Your task to perform on an android device: Open the Keep Notes app and select the jumba class reminder, and mark it as completed.
Image 0: 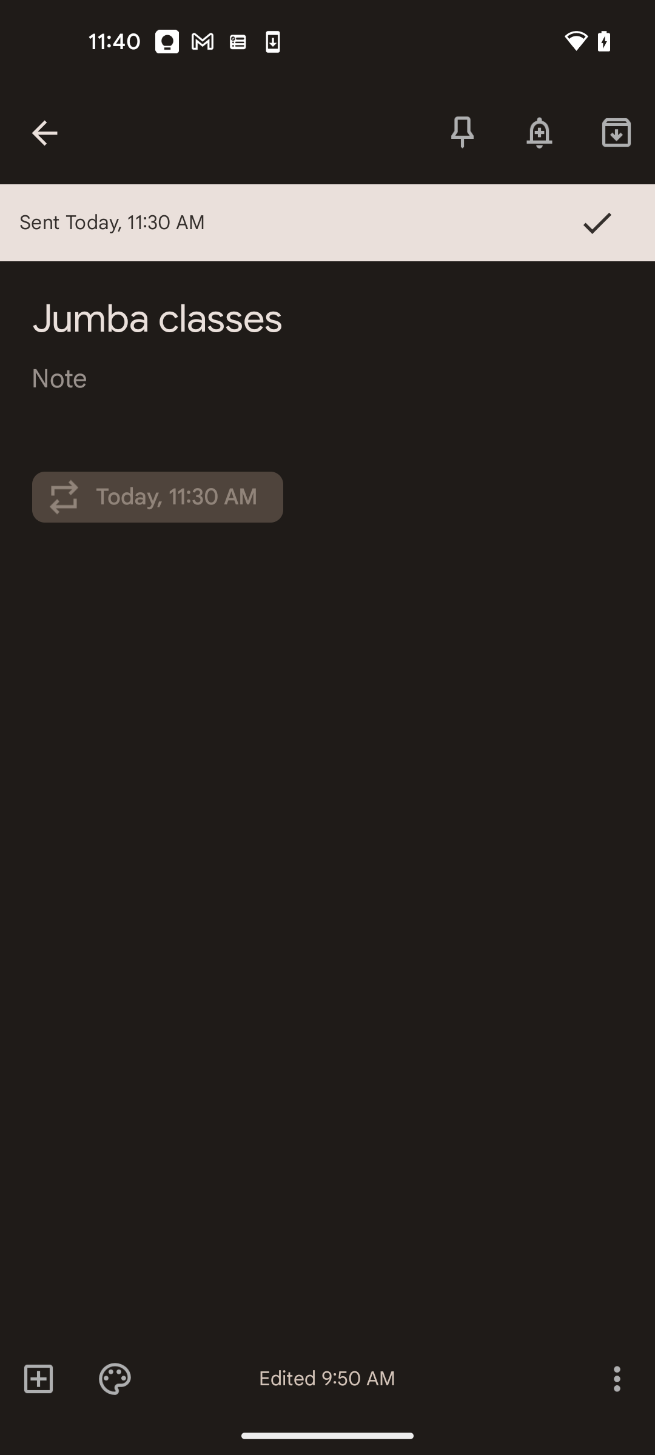
Tap on the back arrow icon at the top left corner of the screen
Step 0: click (44, 133)
Image 1: 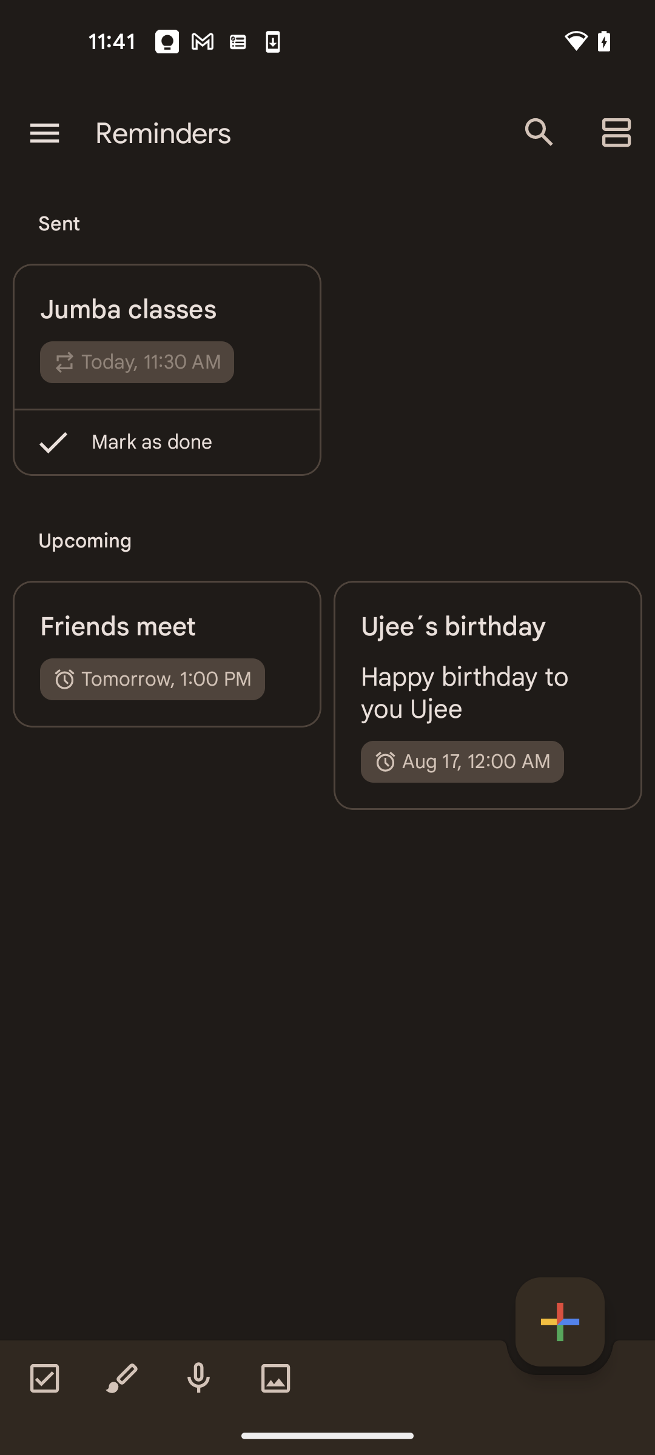
Tap on the mark as done option under jumba classes
Step 1: click (152, 442)